Your task to perform on an android device: Search for a contact named Richard on the Phonebook app.
Image 0: 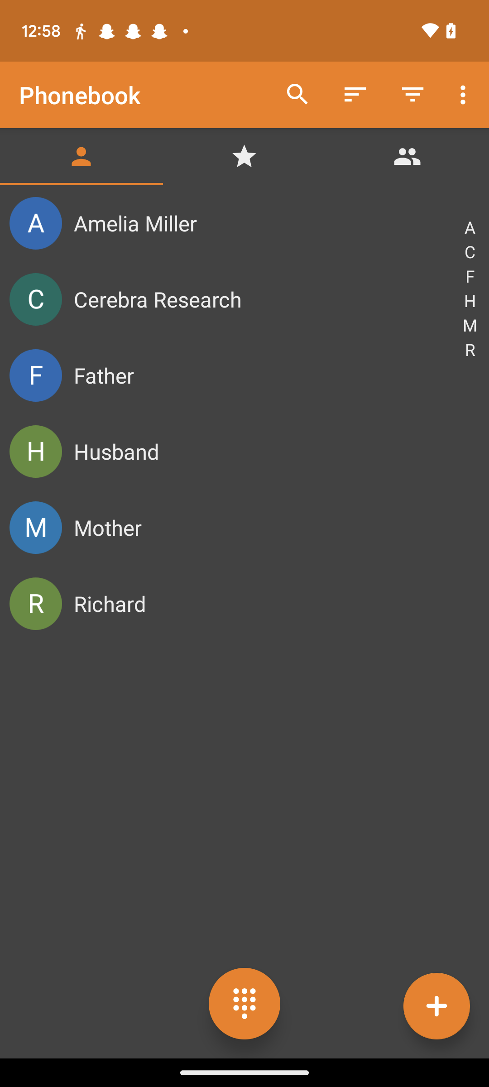
Click on the Search icon at the top of the screen.
Step 0: click (297, 95)
Image 1: 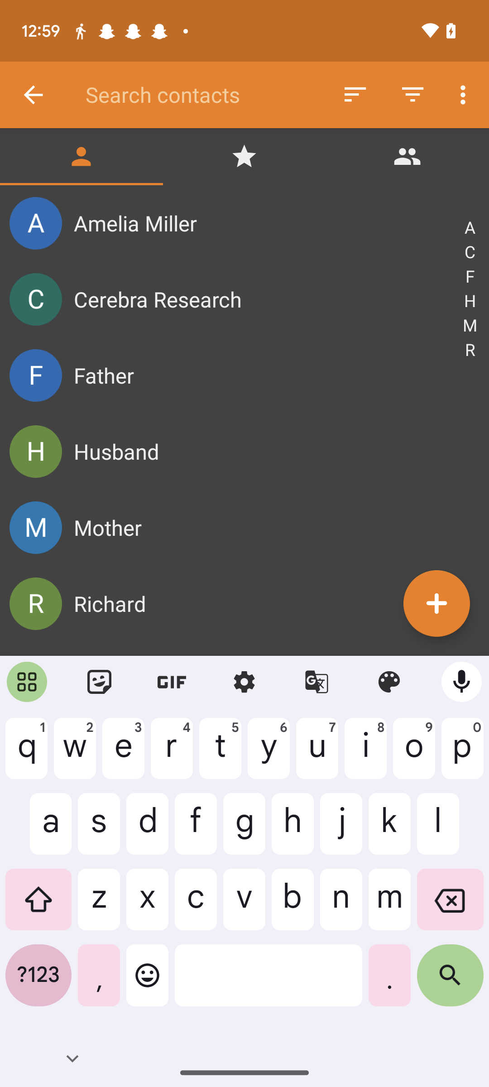
Type in Richard.
Step 1: type "Richard"
Image 2: 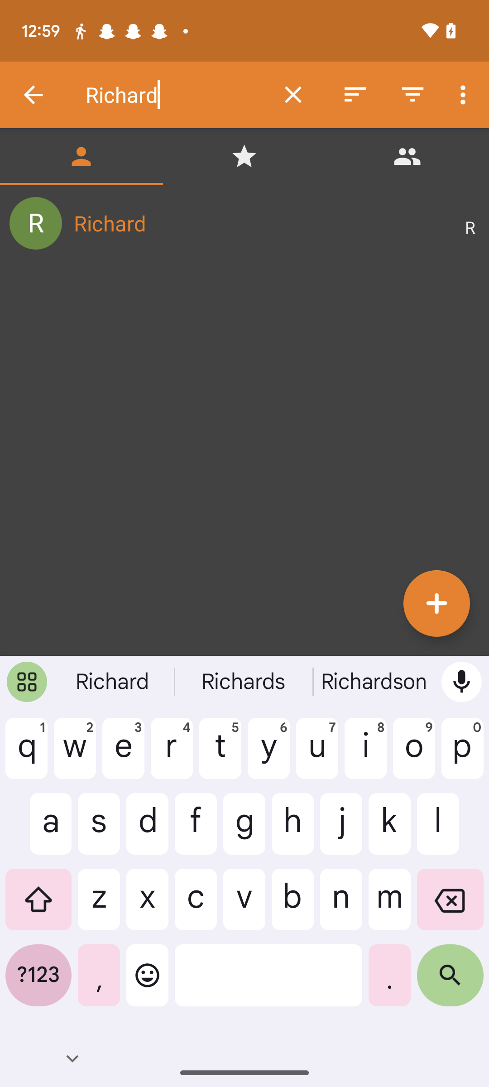
Click on the search button at the bottom right of the keyboard.
Step 2: click (450, 982)